Your task to perform on an android device: I want to add a shortcut for a pink flower file on my Google Drive.
Image 0: 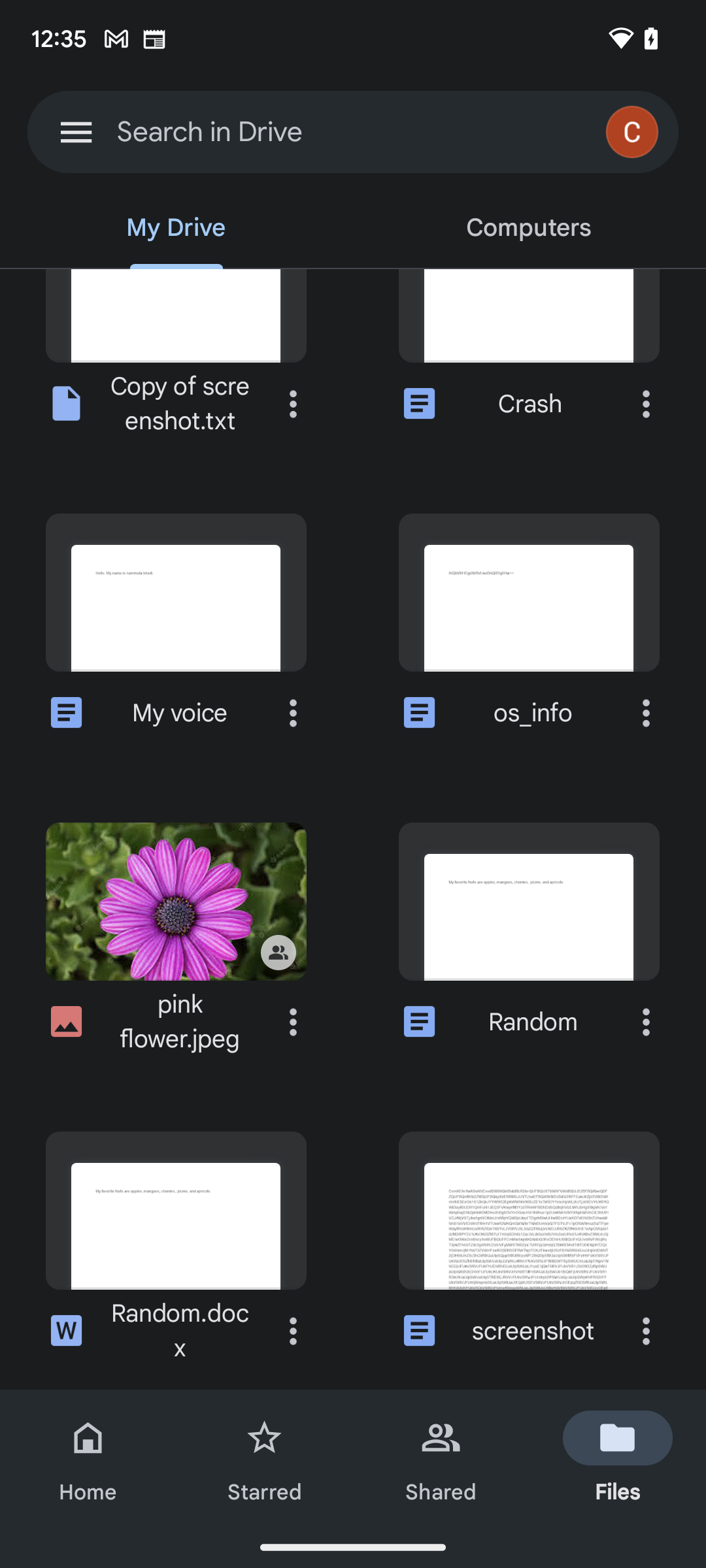
Click on the three dots on the screen.
Step 0: click (293, 1022)
Image 2: 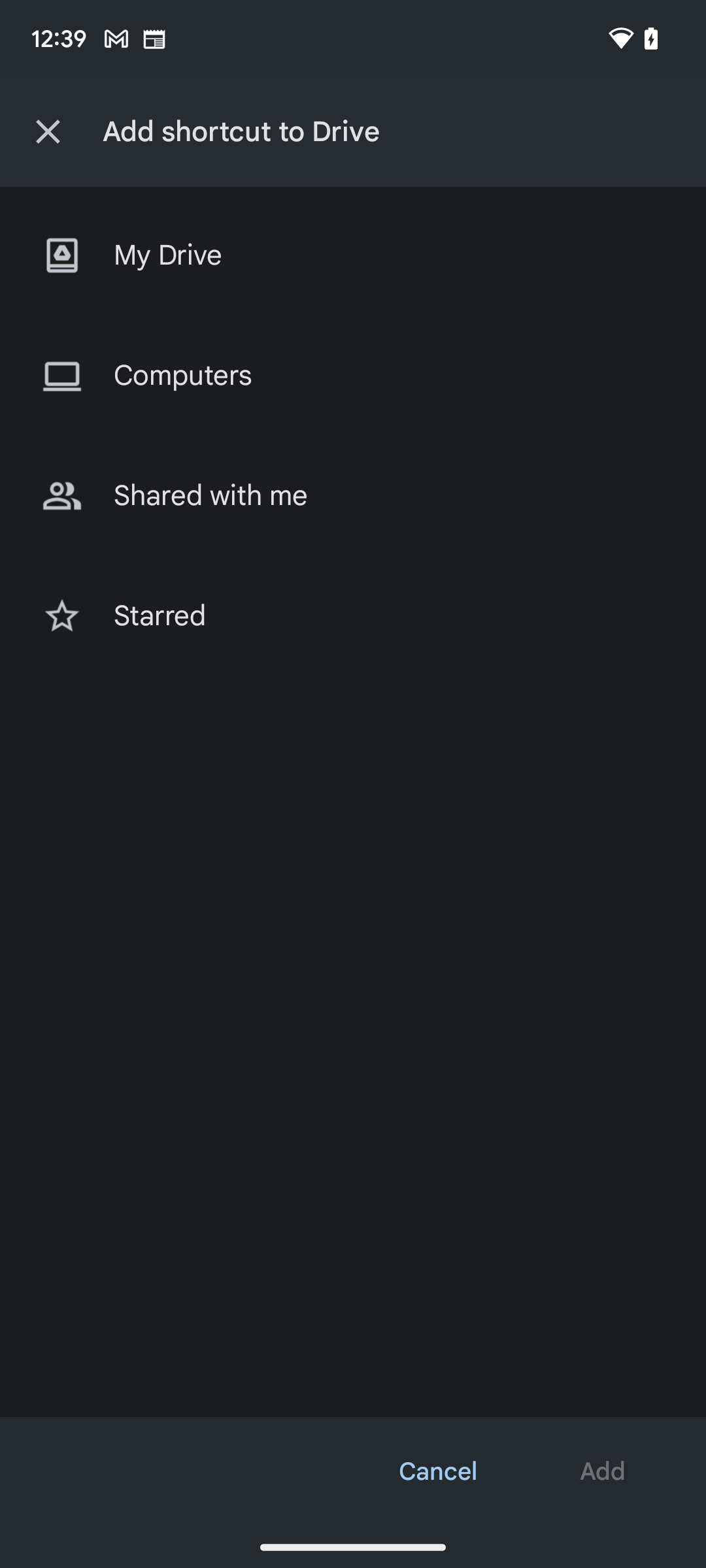
Click on the My drive button on the screen.
Step 2: click (368, 255)
Image 3: 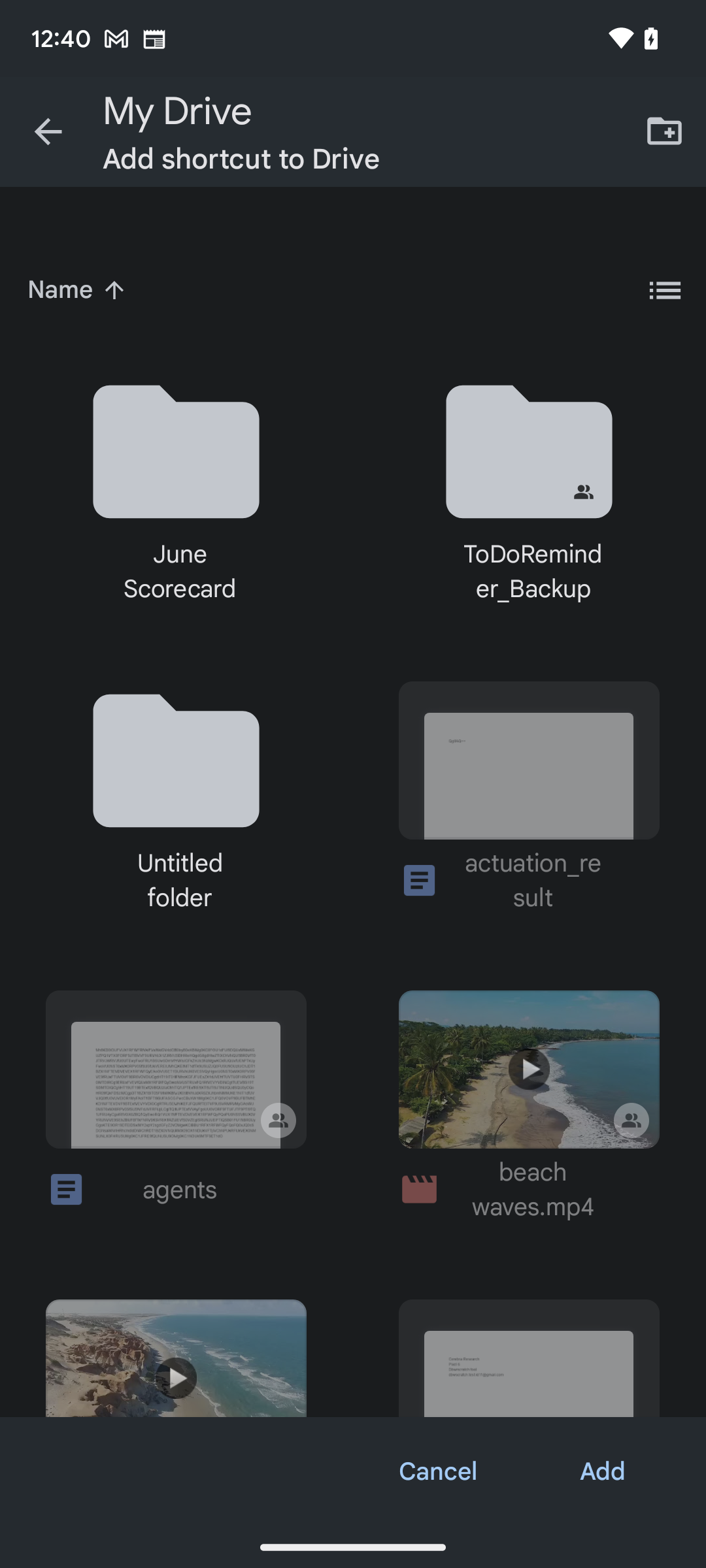
Click on the Add button on the bottom right corner of the screen.
Step 3: click (603, 1471)
Image 4: 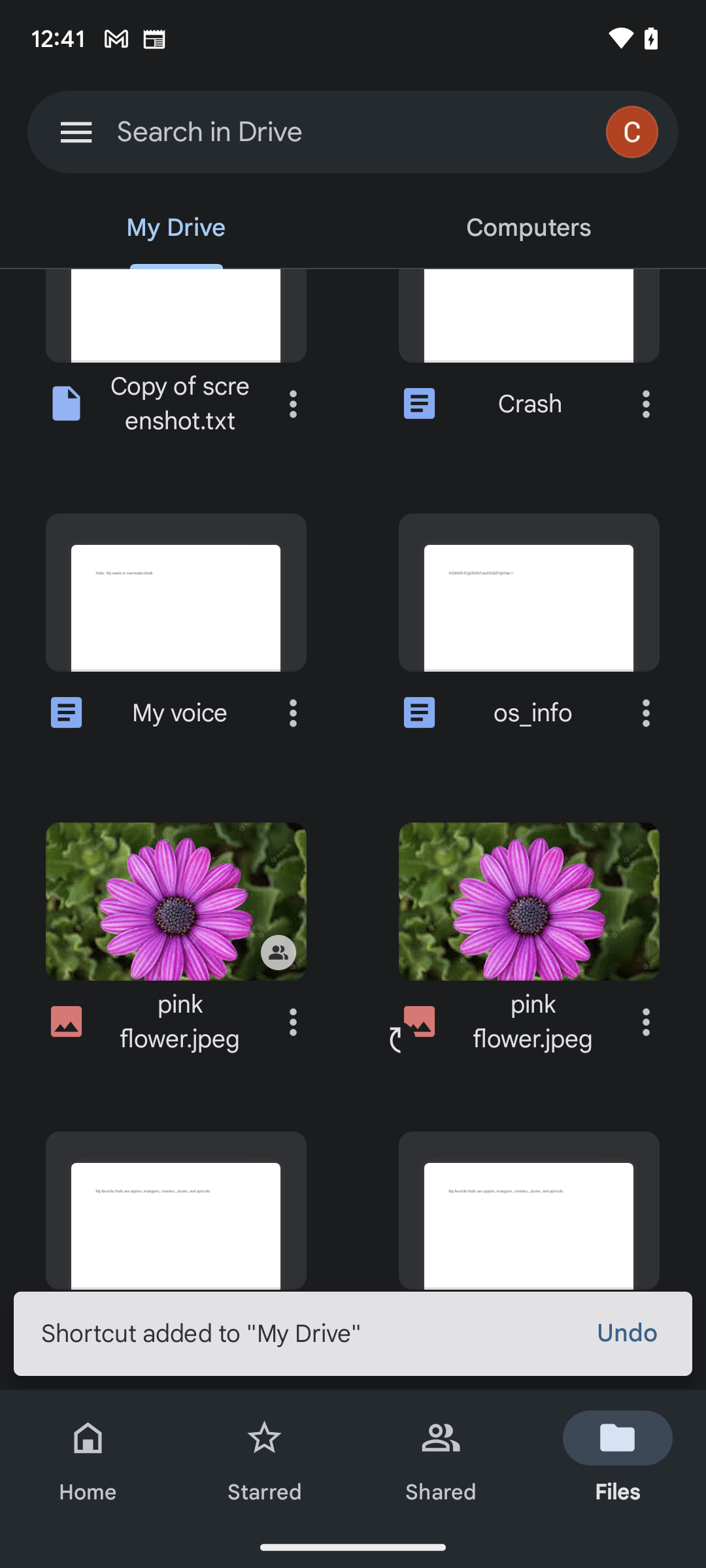
Click on the Add button on the bottom right corner of the screen.
Step 4: wait